Your task to perform on an android device: Read the reviews of the Customer so as to get more clarity about the Cars in the CarWale app.
Image 0: 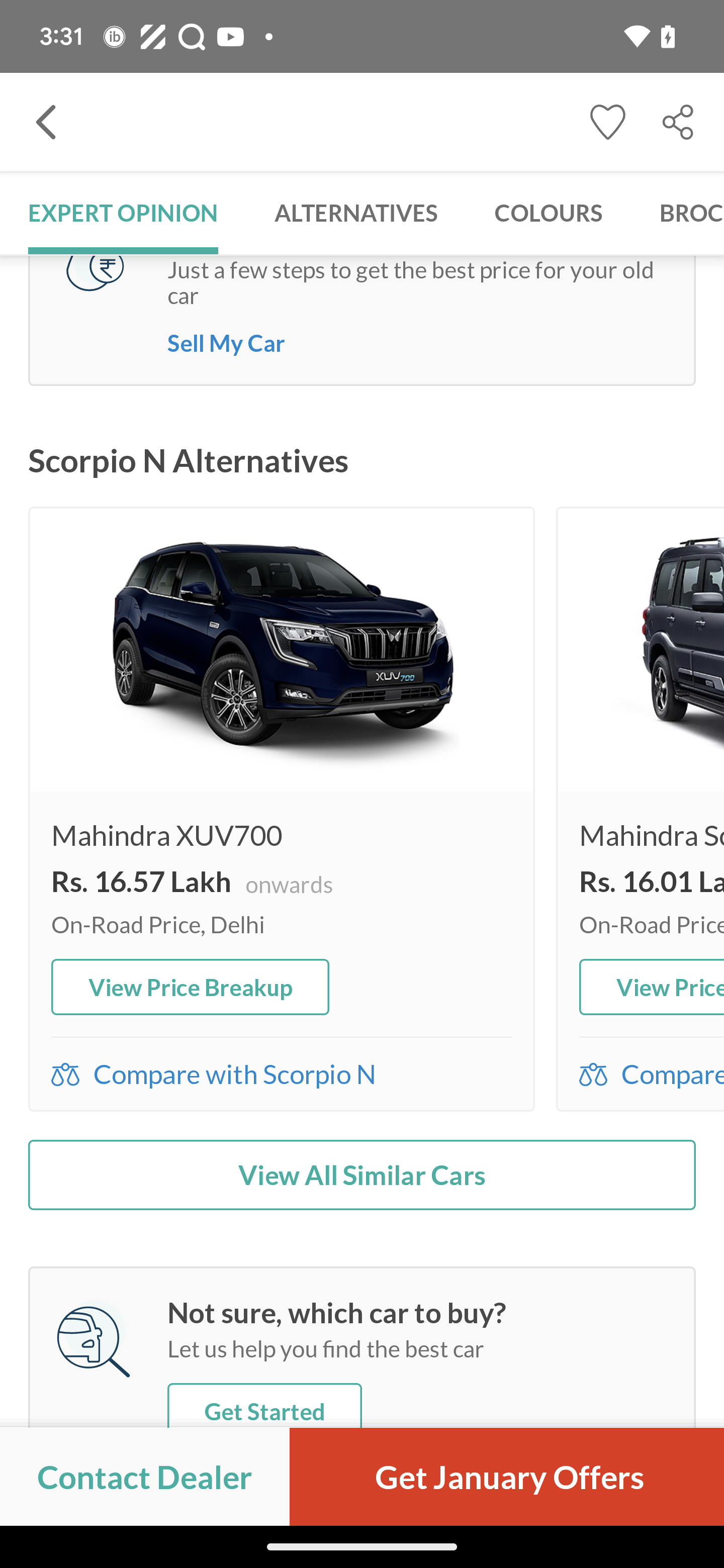
Swipe up on the screen
Step 0: scroll down
Image 1: 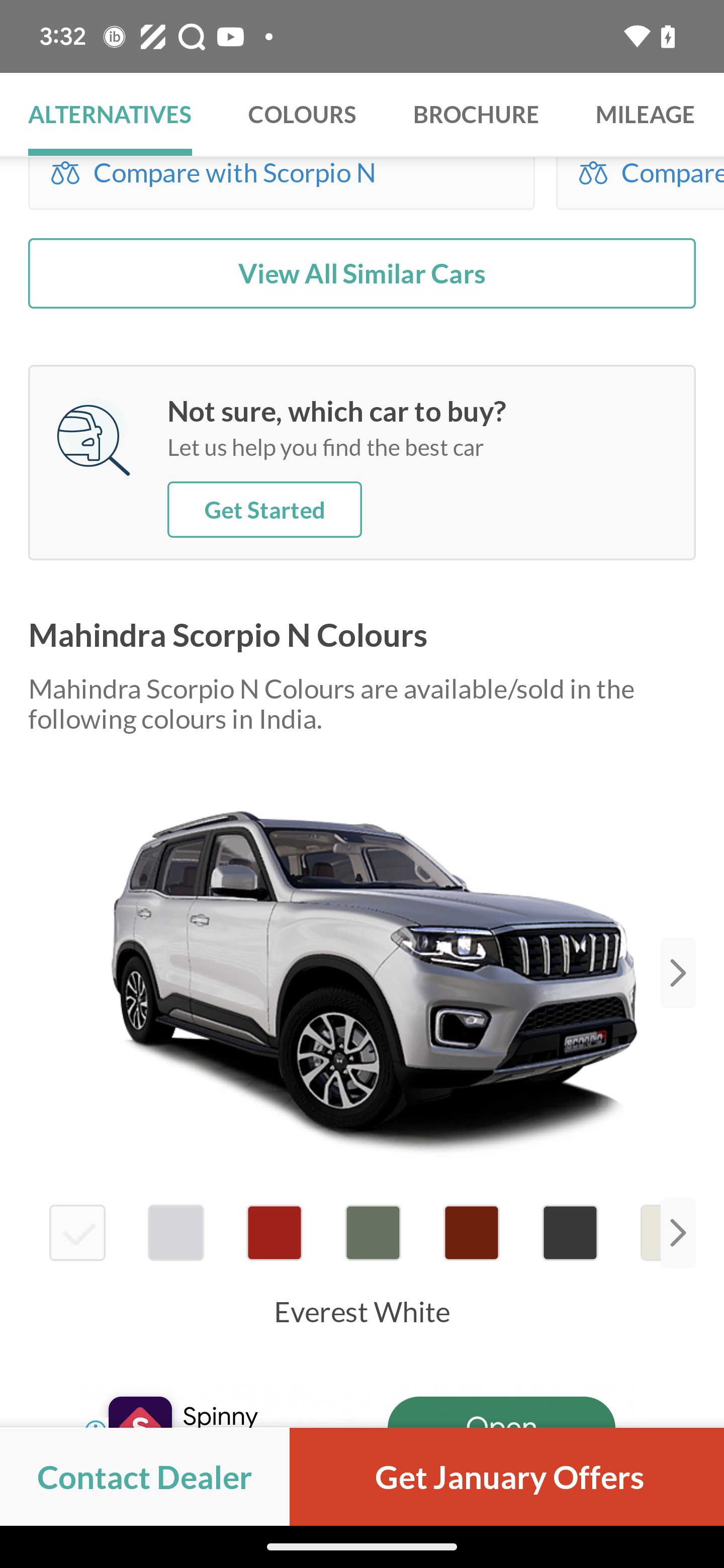
Swipe up on the screen
Step 1: scroll down
Image 2: 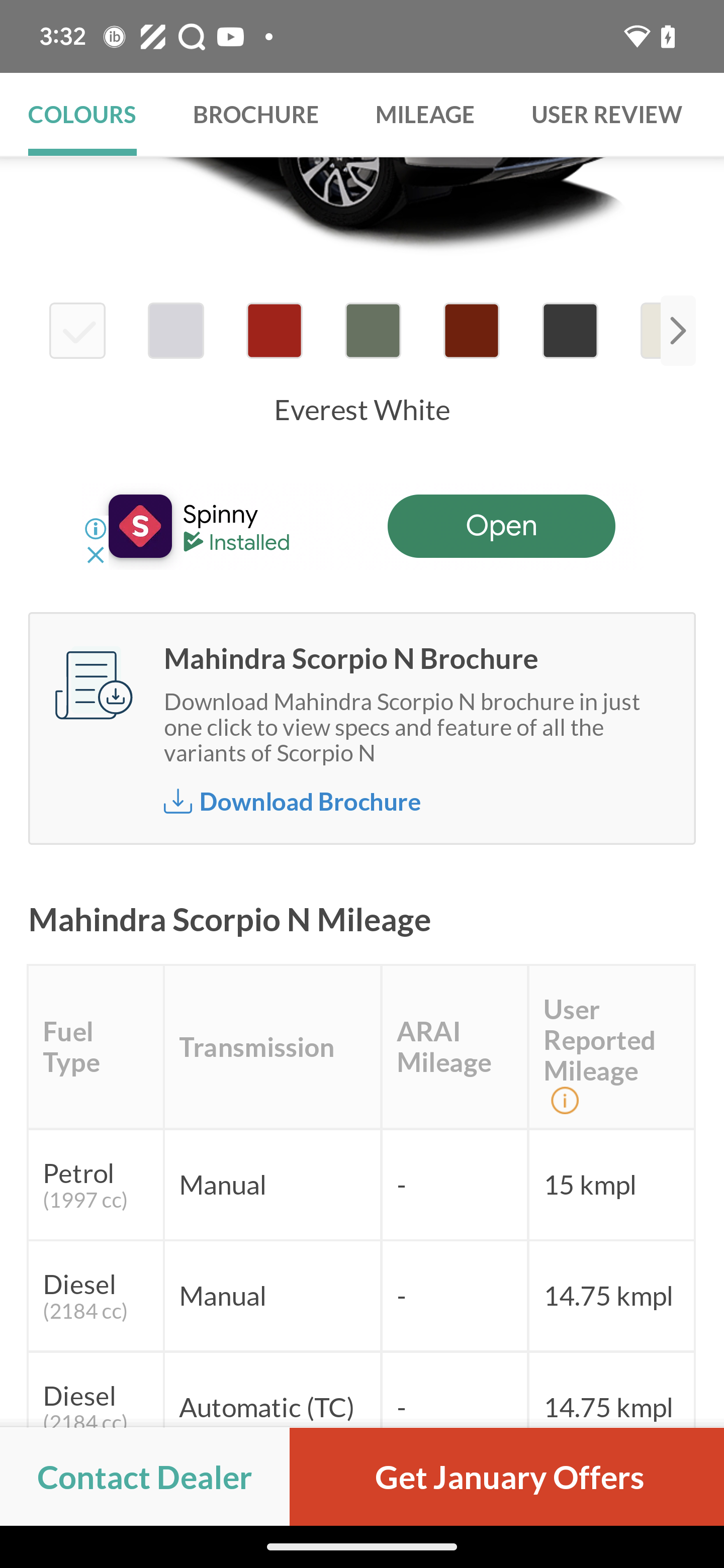
Swipe up on the screen
Step 2: scroll down
Image 3: 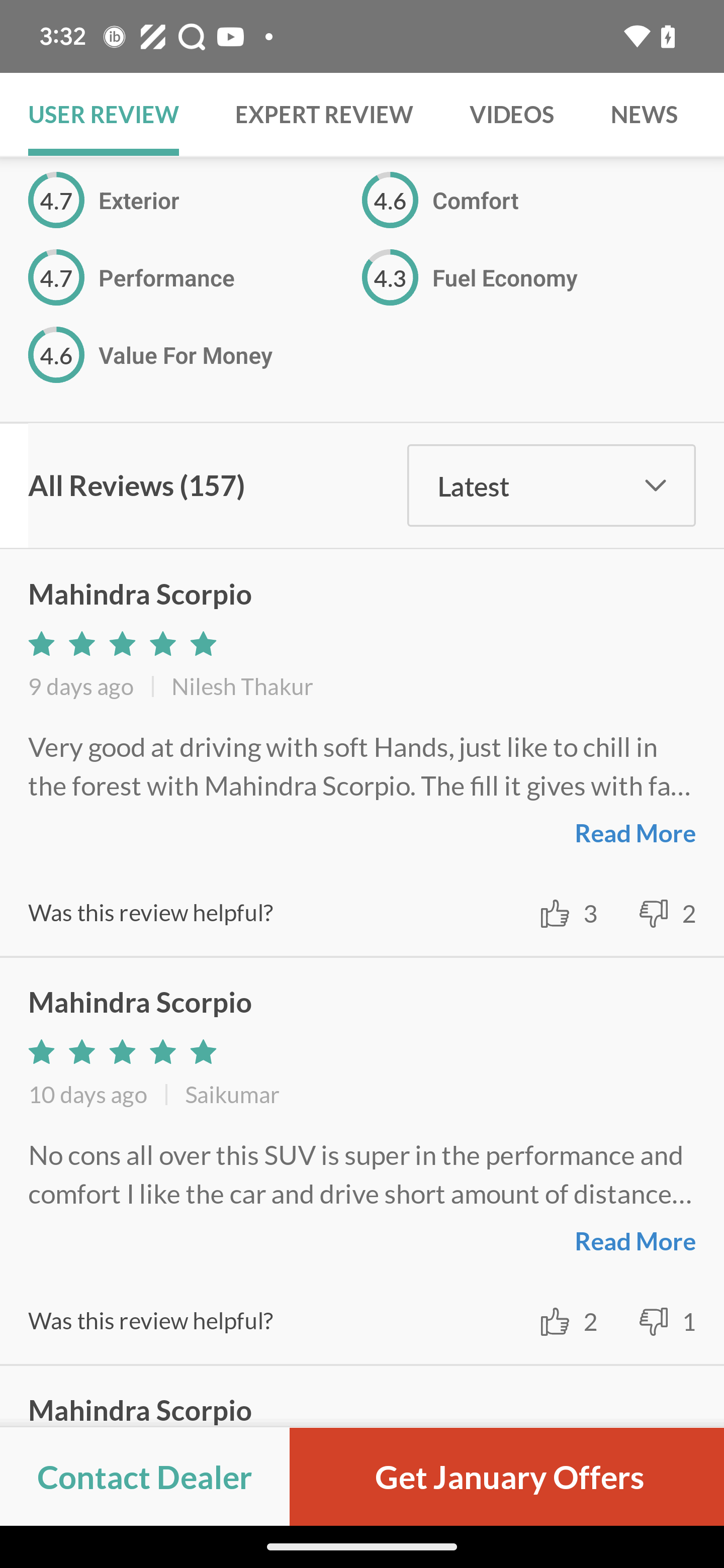
Swipe up on the screen
Step 3: scroll down